Your task to perform on an android device: I will view the flight details to check which flight suits me best.
Image 1: 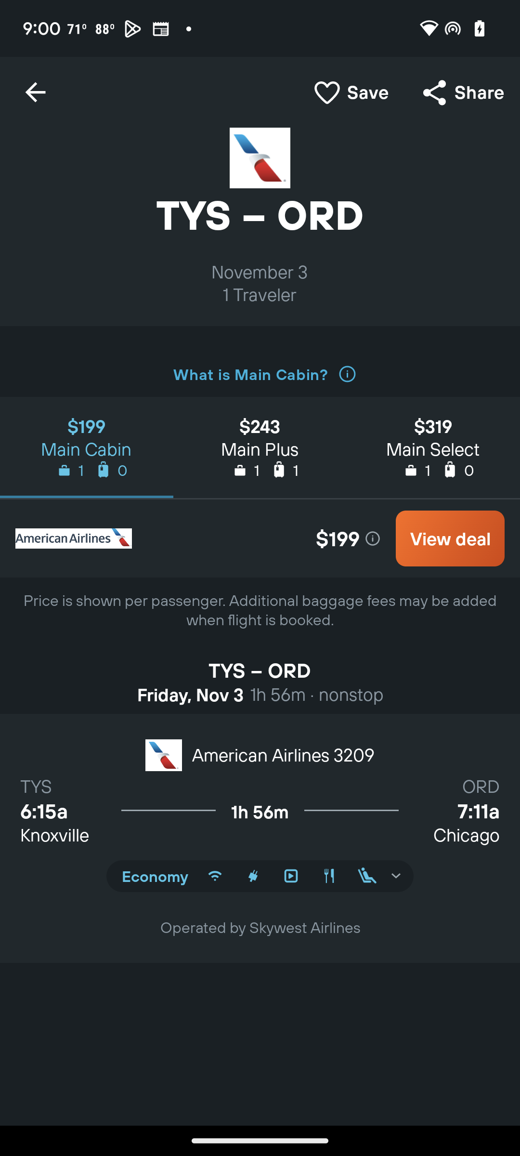
Click on view deal.
Step 1: click (450, 539)
Image 2: 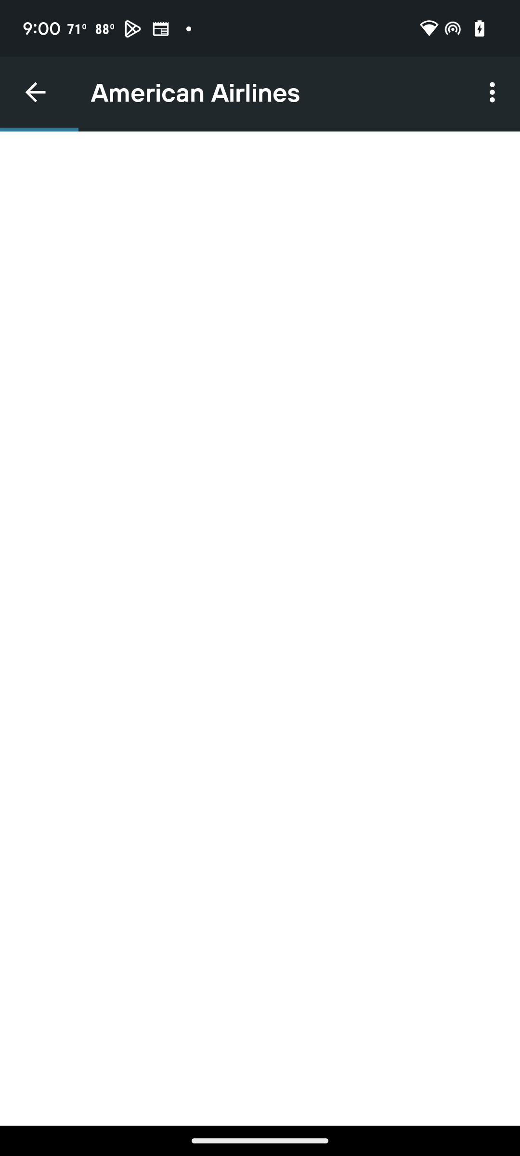
Click on view deal.
Step 2: wait